Your task to perform on an android device: I want to create a new slide for my office presentation on the topic of solar panels using the Slides app.
Image 0: 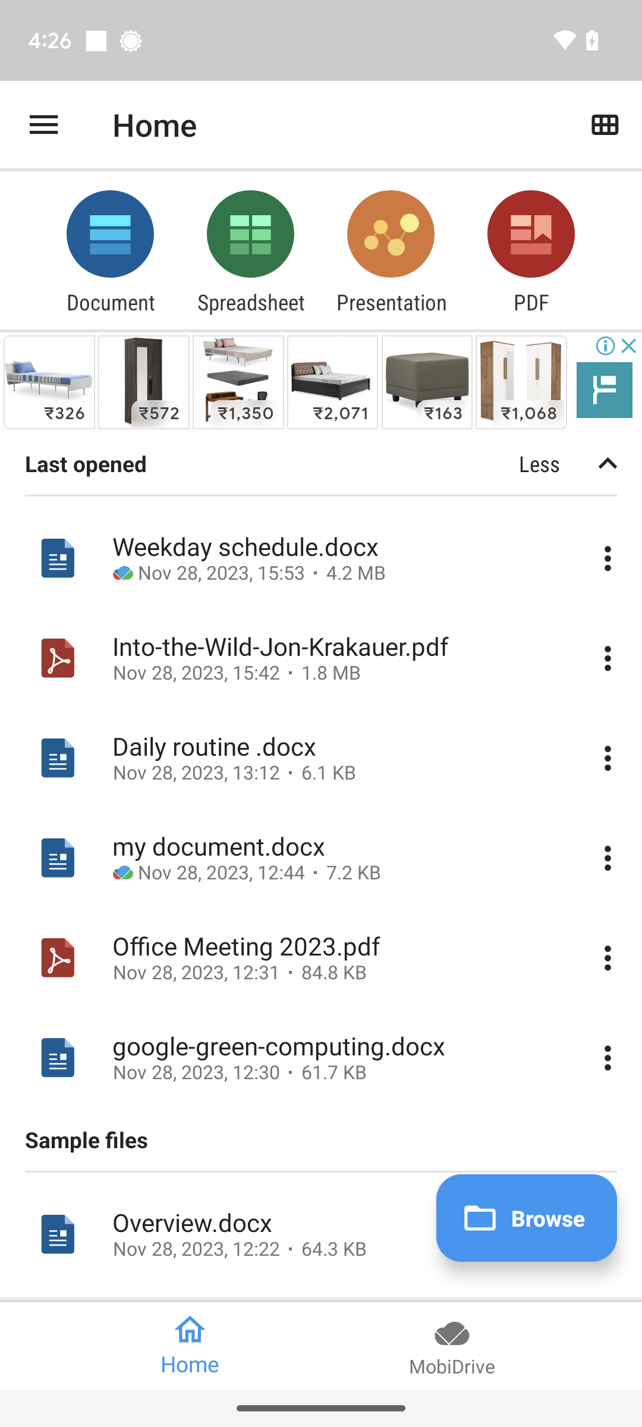
Open the Slides app.
Step 0: open app "Slides"
Image 1: 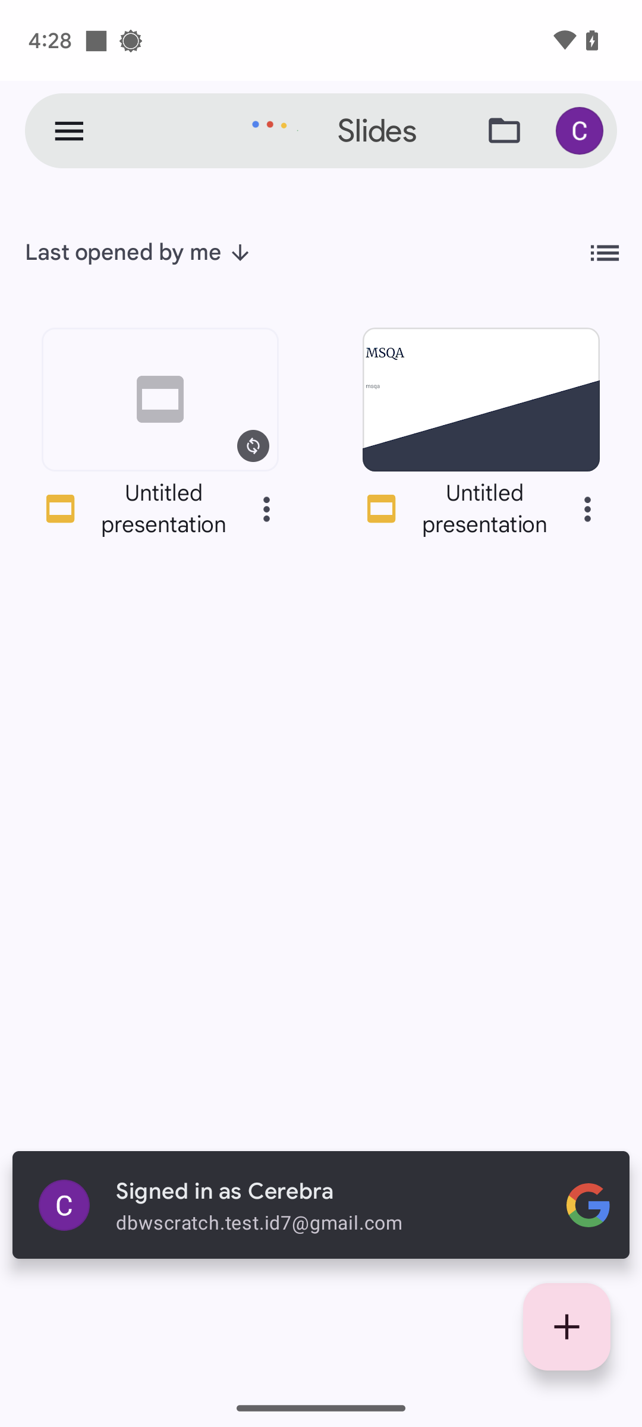
Click on the + icon at the bottom-right of the screen.
Step 1: click (567, 1327)
Image 2: 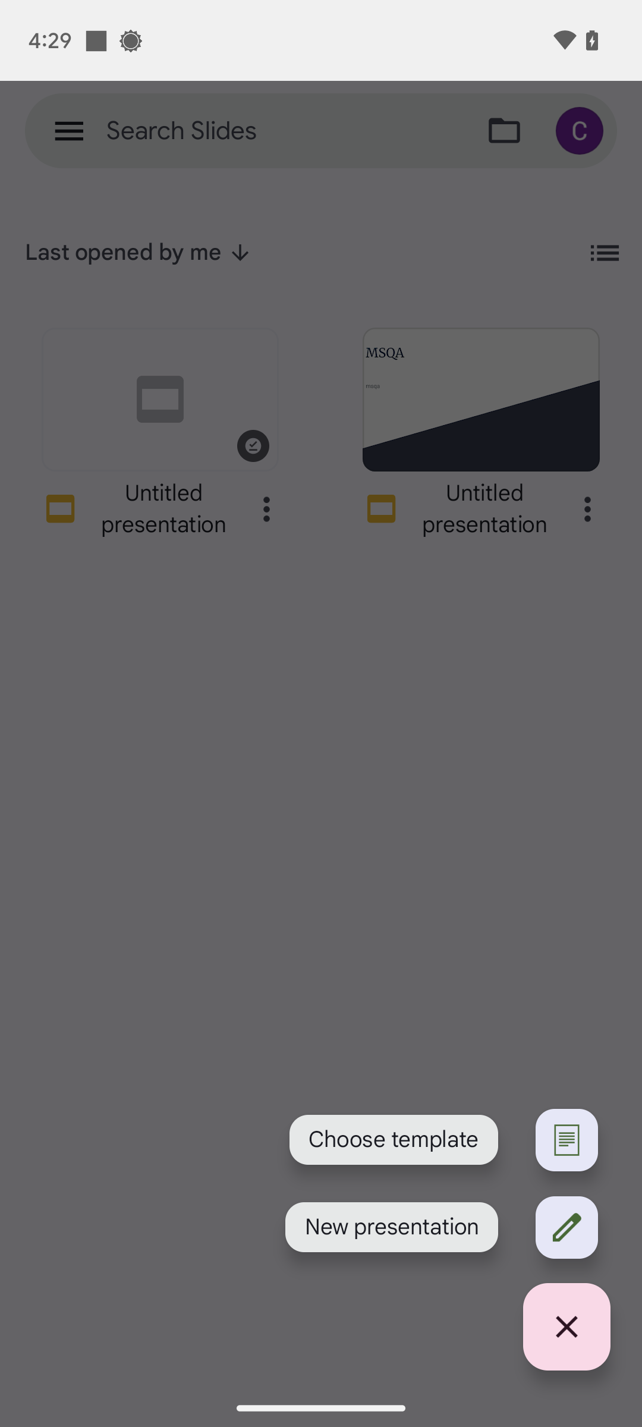
Click on New presentation.
Step 2: click (392, 1227)